Your task to perform on an android device: In the Keep Notes app, delete the Meet and Greet reminder.
Image 0: 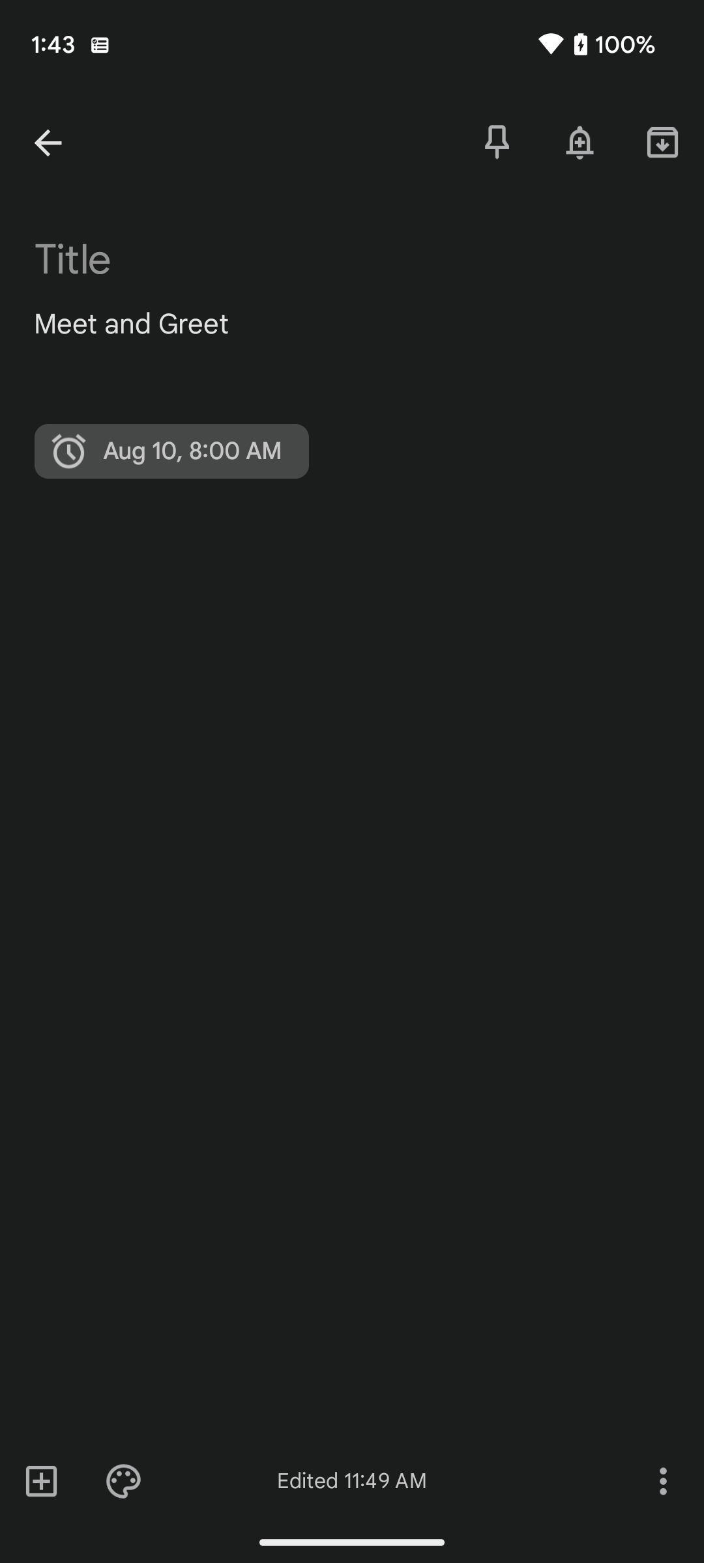
Click on the more icon at the bottom right corner of the screen.
Step 0: click (662, 1480)
Image 1: 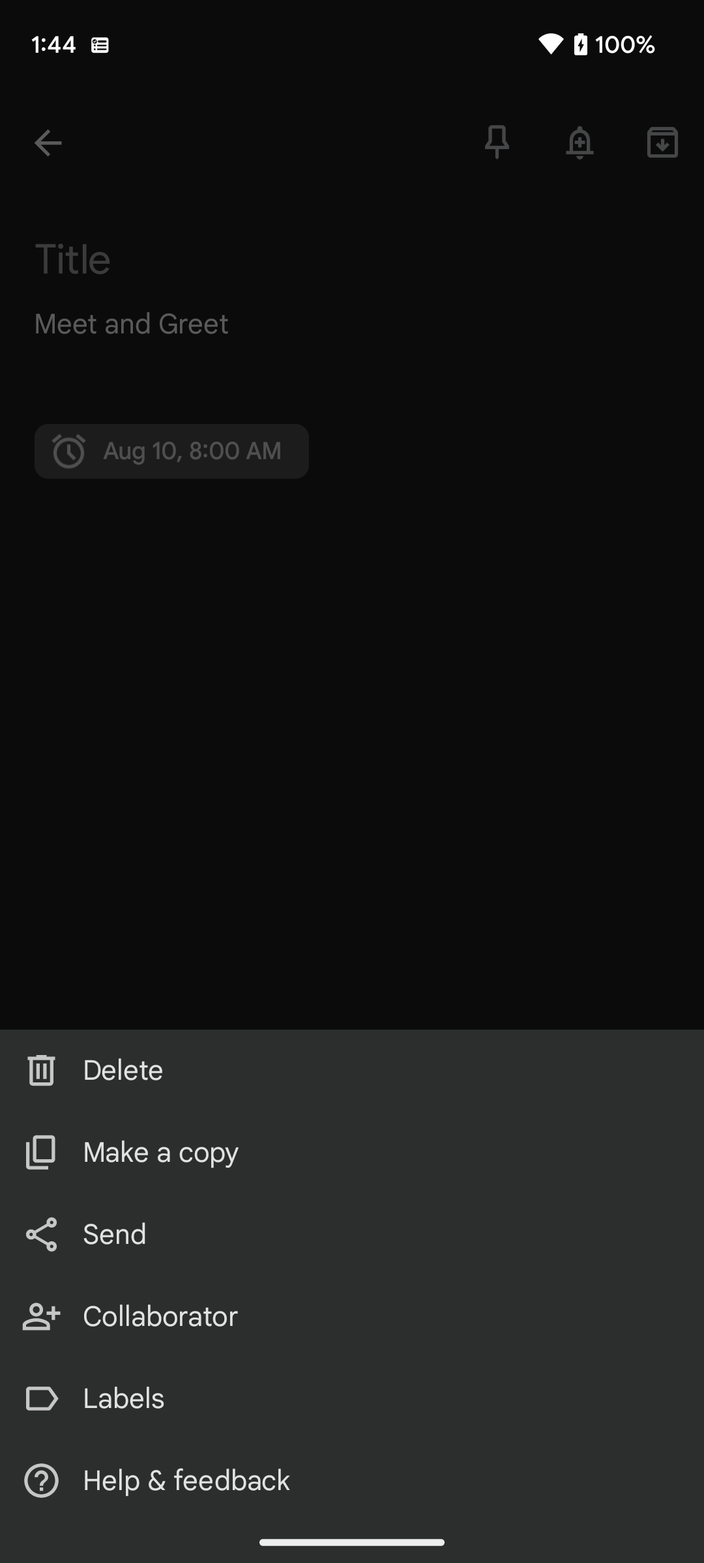
Click on the delete option on the pop up list.
Step 1: click (123, 1071)